Your task to perform on an android device: I want to save my audio.
Image 1: 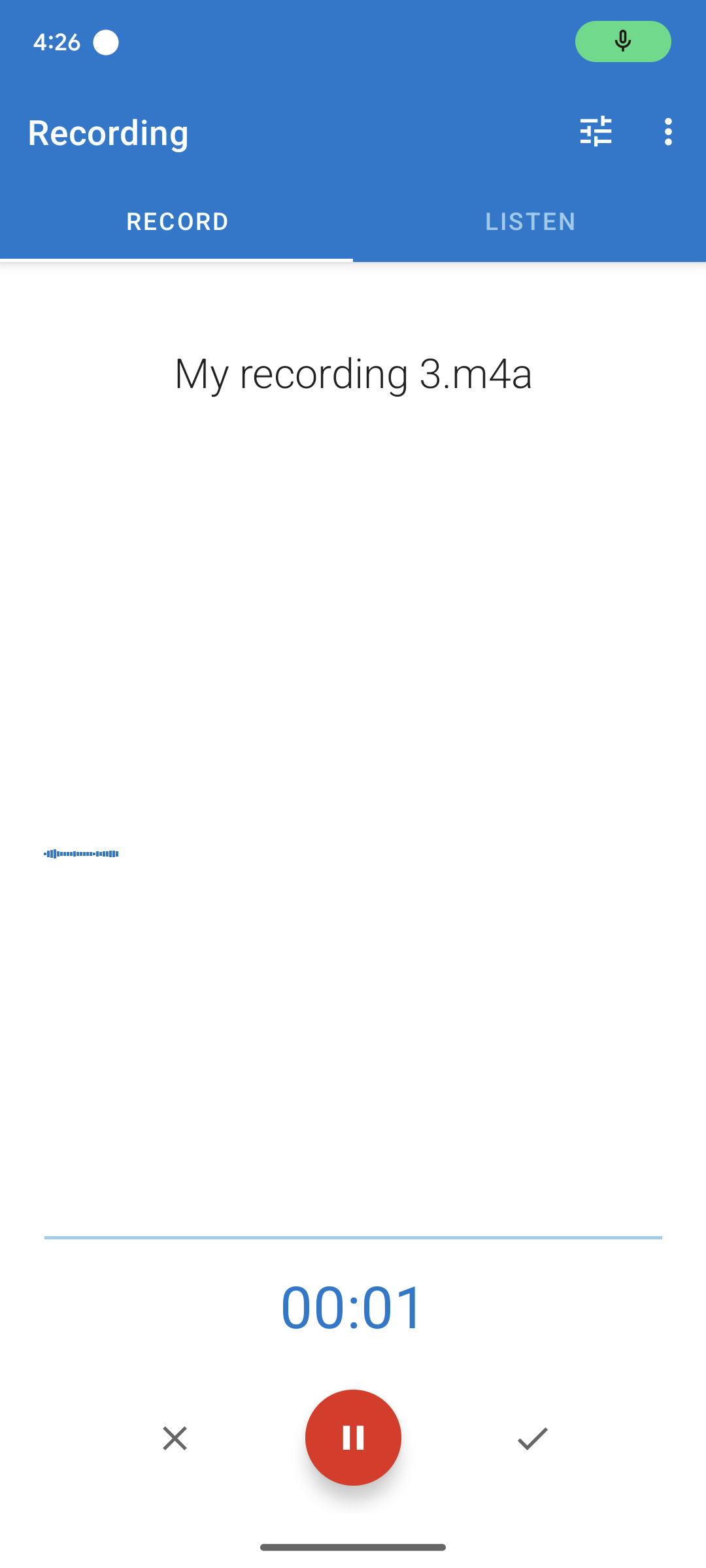
Click on the tick icon on the screen.
Step 1: click (532, 1437)